Your task to perform on an android device: In the Pepperfry App , search for wooden Dining Tables 
Image 0: 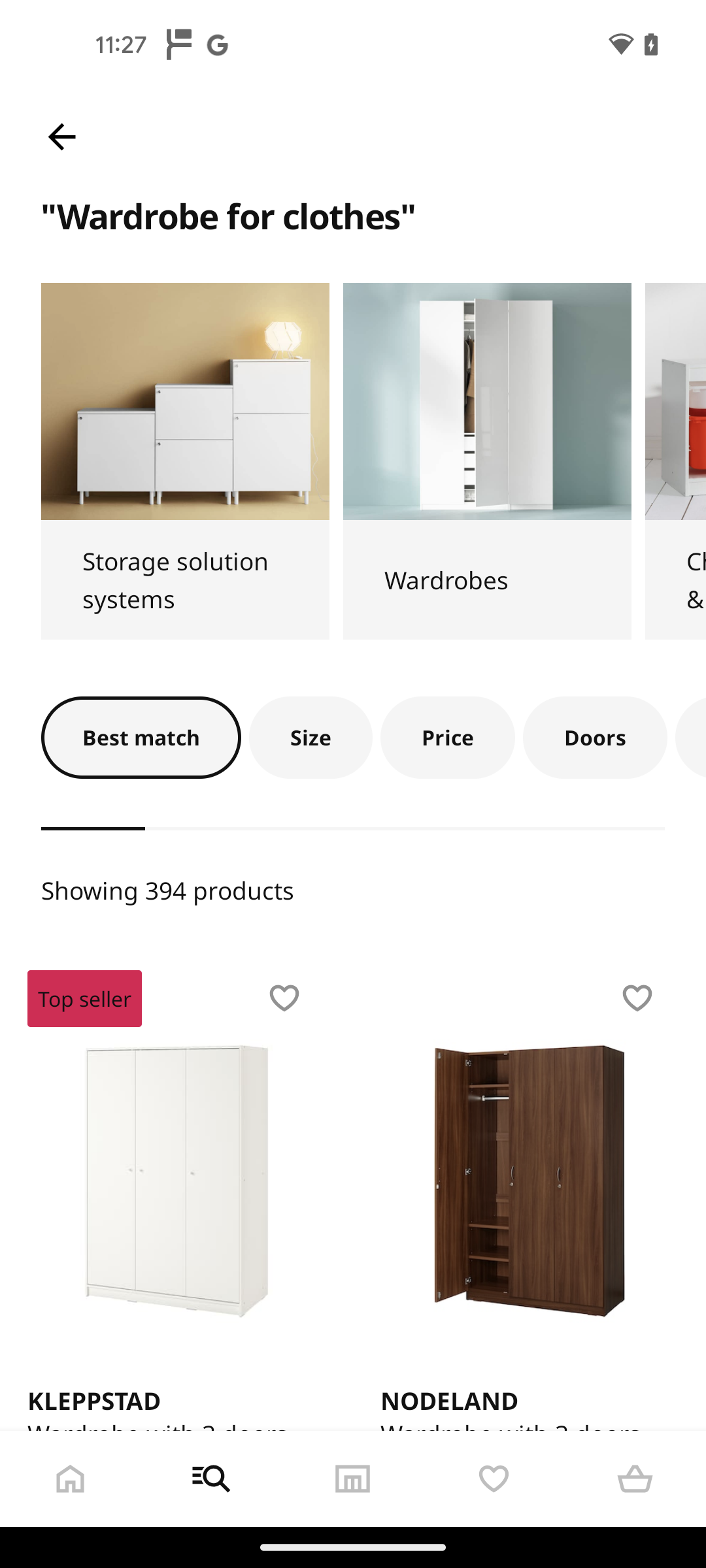
Open the Pepperfry app
Step 0: open app "Pepperfry"
Image 1: 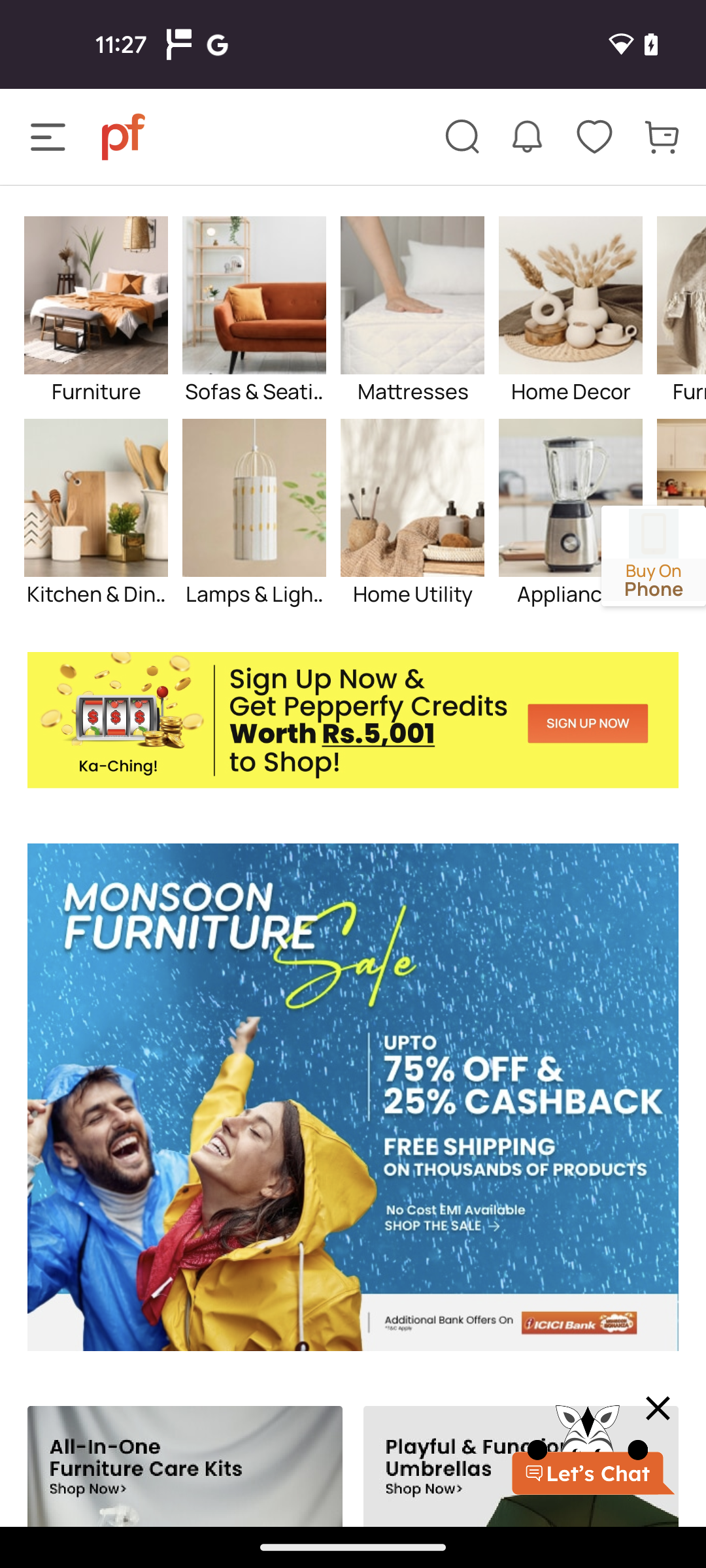
Click on the search icon at the top of the screen for the search bar
Step 1: click (462, 137)
Image 2: 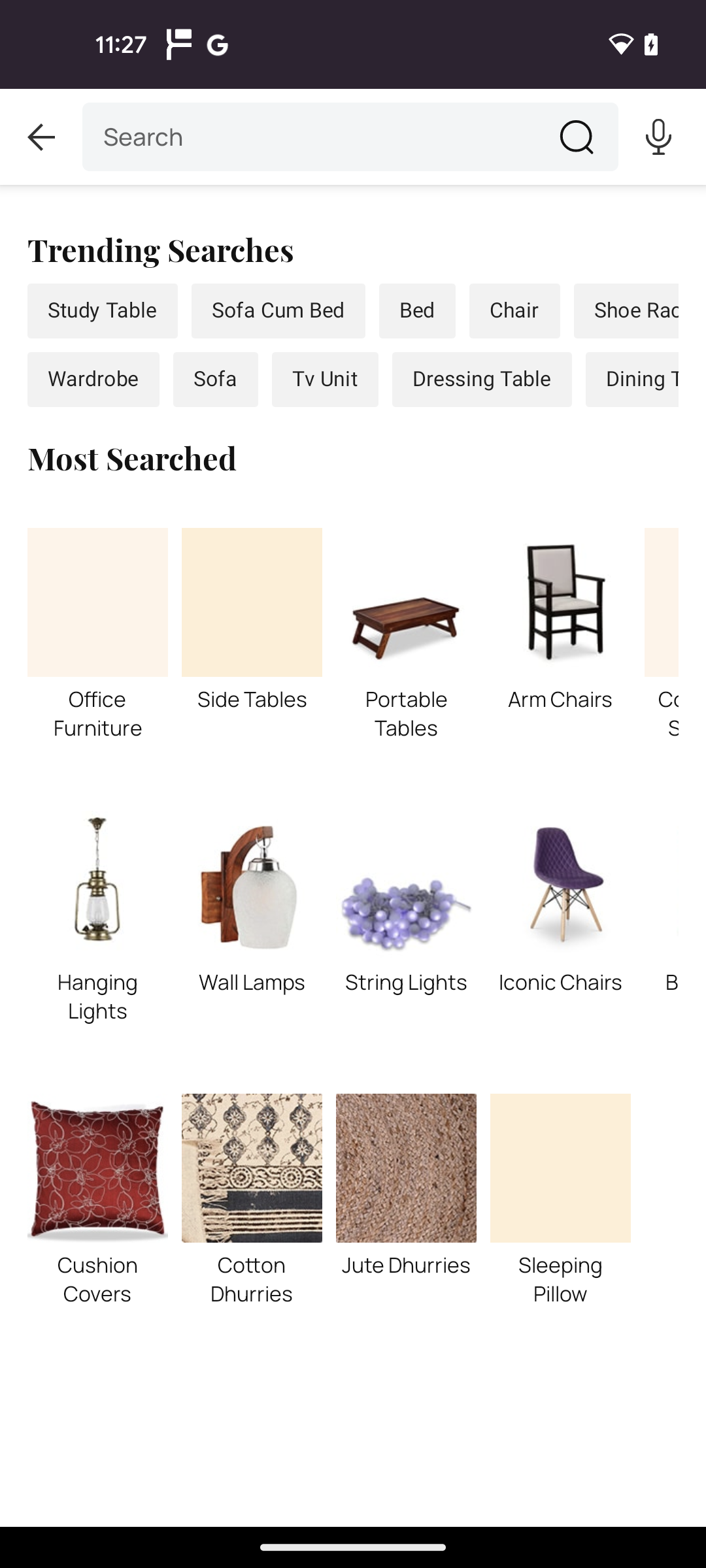
Click on the search bar for 2 times
Step 2: click (350, 136)
Image 3: 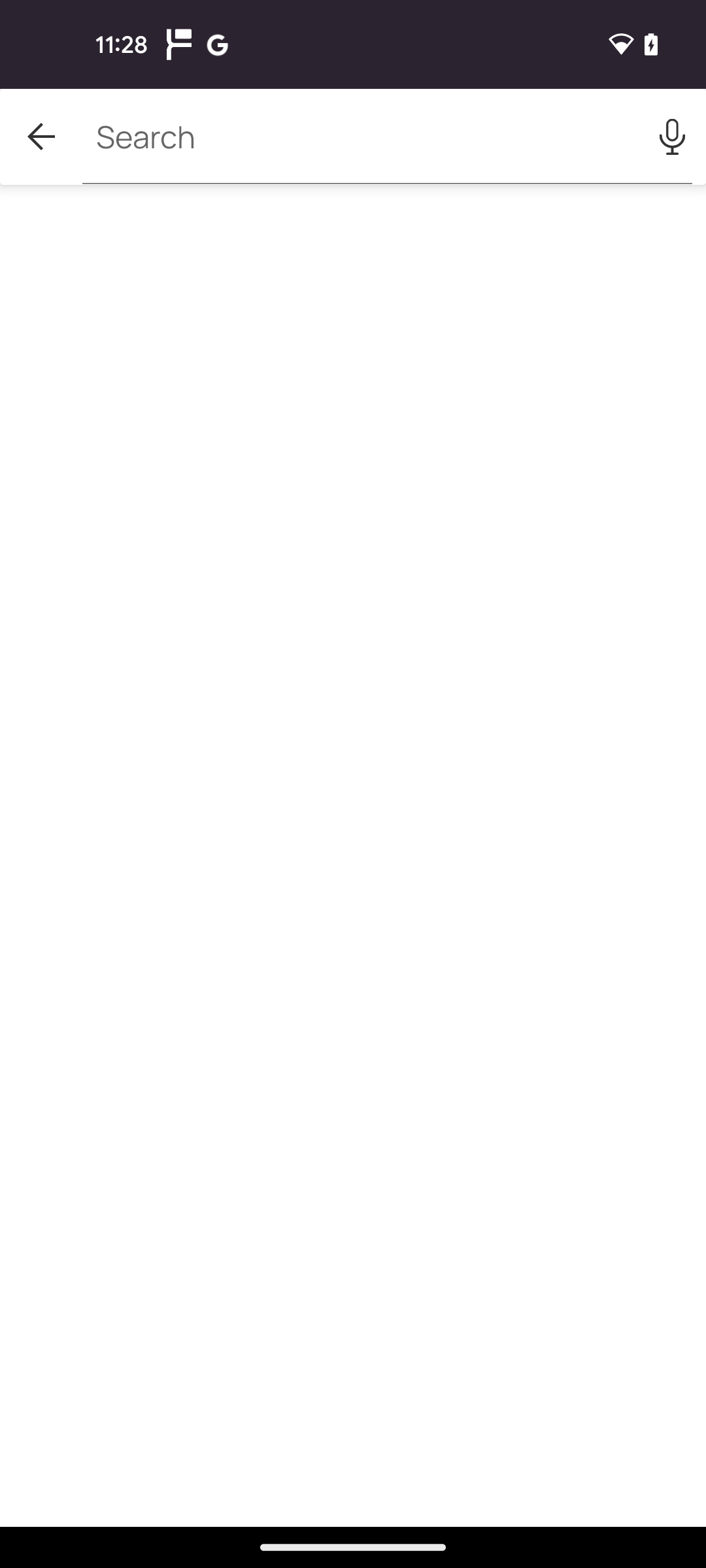
Click on the search bar for 2 times
Step 3: click (387, 135)
Image 5: 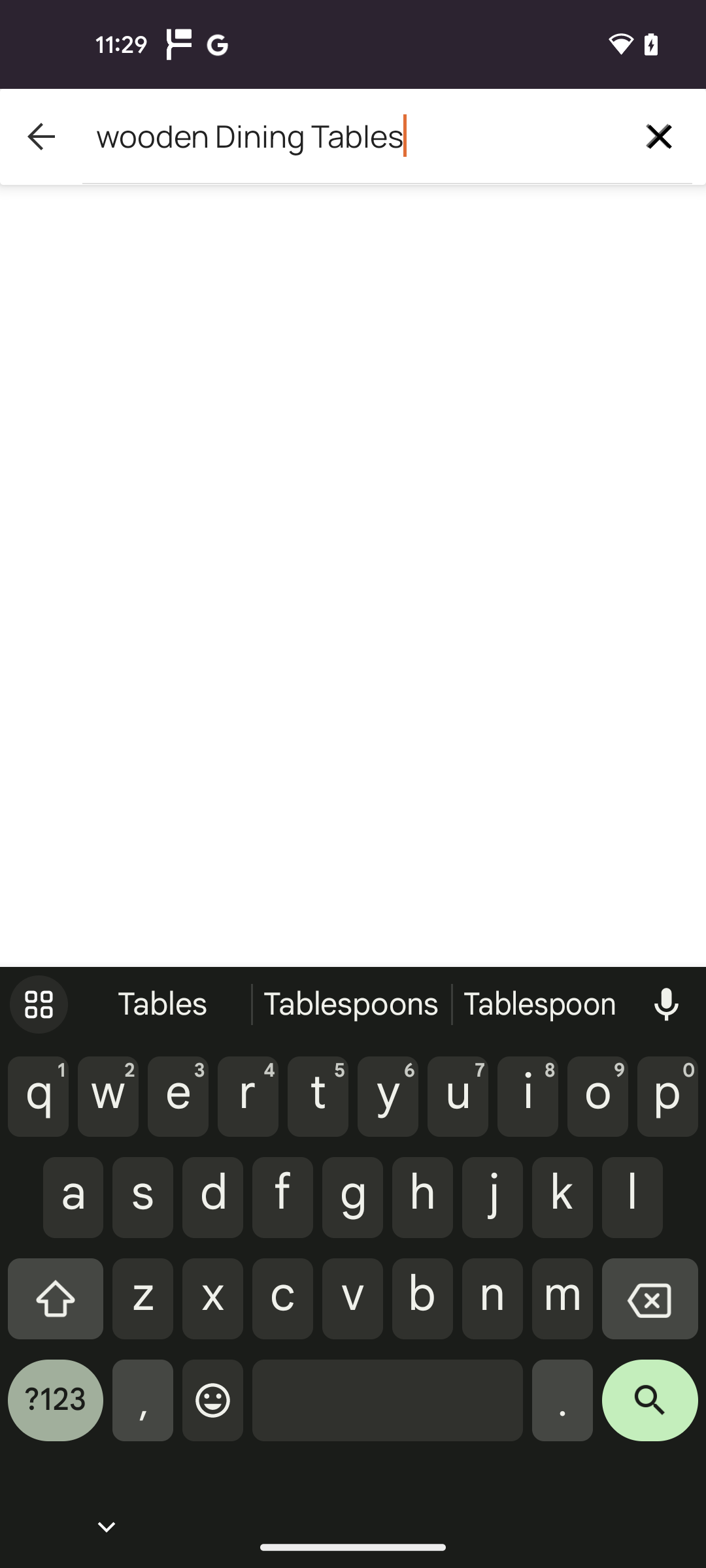
Click on the search icon at the bottom right corner of the keyboard
Step 5: click (650, 1410)